Your task to perform on an android device: In the Spck Editor app, Change the language to CSS
Image 0: 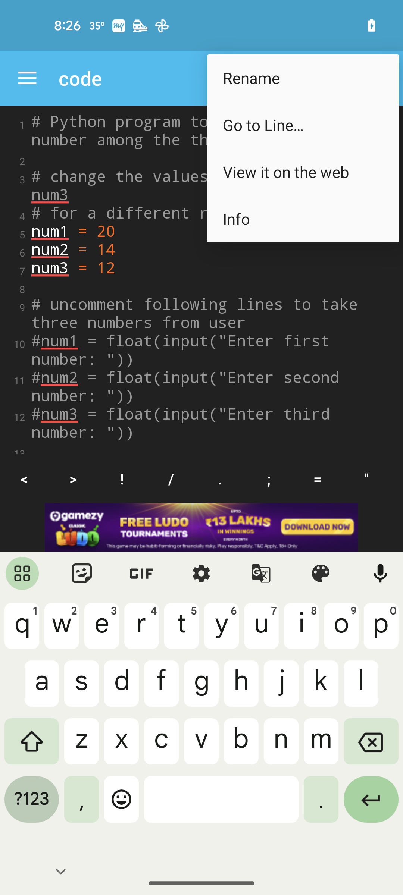
Open Spck Editor app
Step 0: open app "Spck Editor"
Image 1: 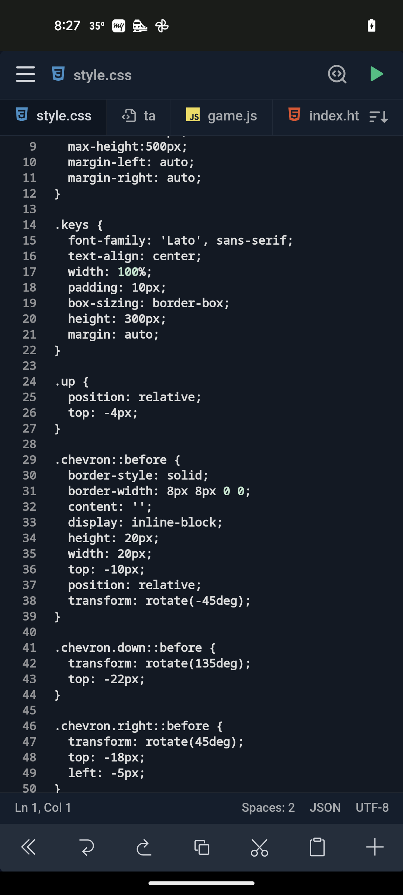
click on JSON language in the bottom
Step 1: click (325, 808)
Image 3: 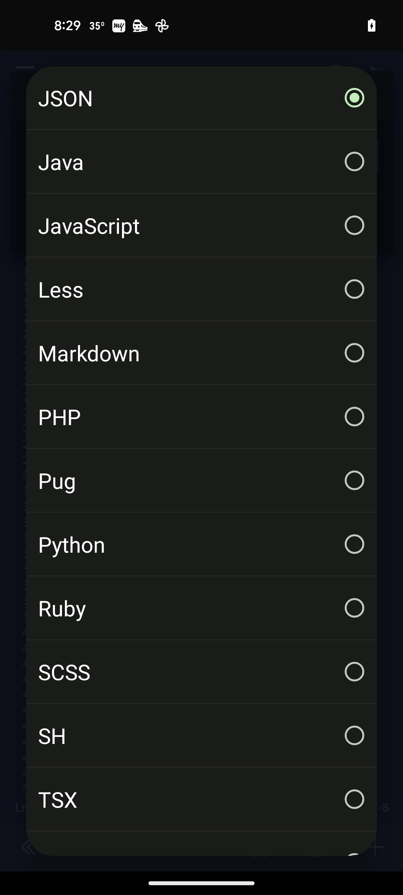
swipe down to css language
Step 3: scroll up
Image 4: 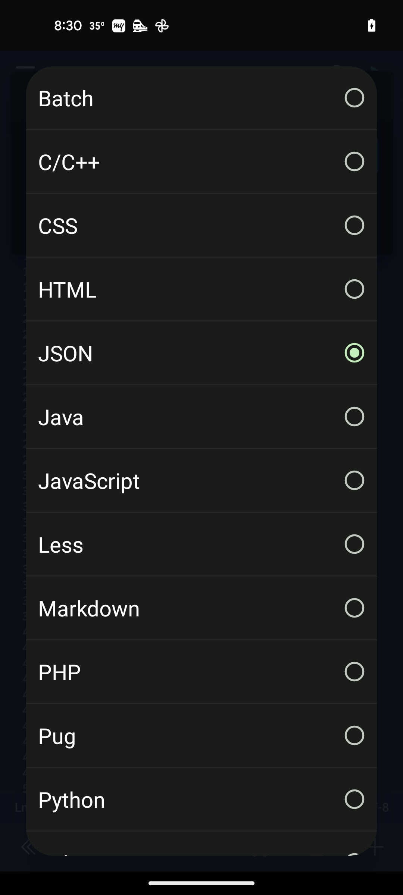
select CSS
Step 4: click (201, 225)
Image 5: 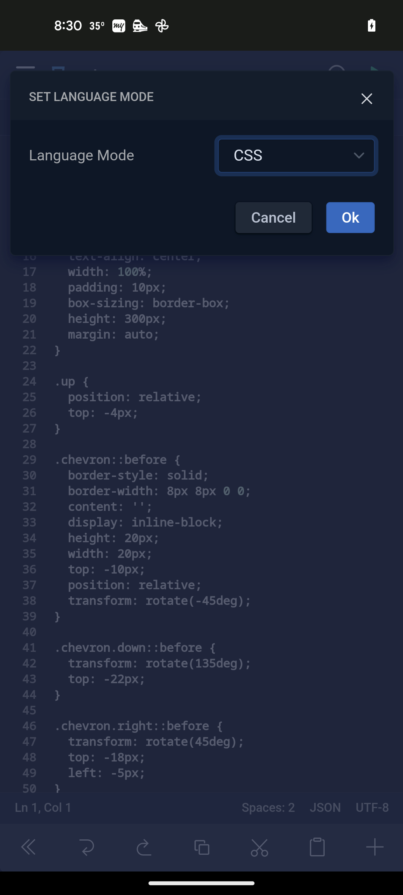
click on OK
Step 5: click (350, 217)